Your task to perform on an android device: Search buses for me from "Hamilton, ON, to Richmond, VA" for the date of October 26 and for 3 adults on the Flix bus app.
Image 0: 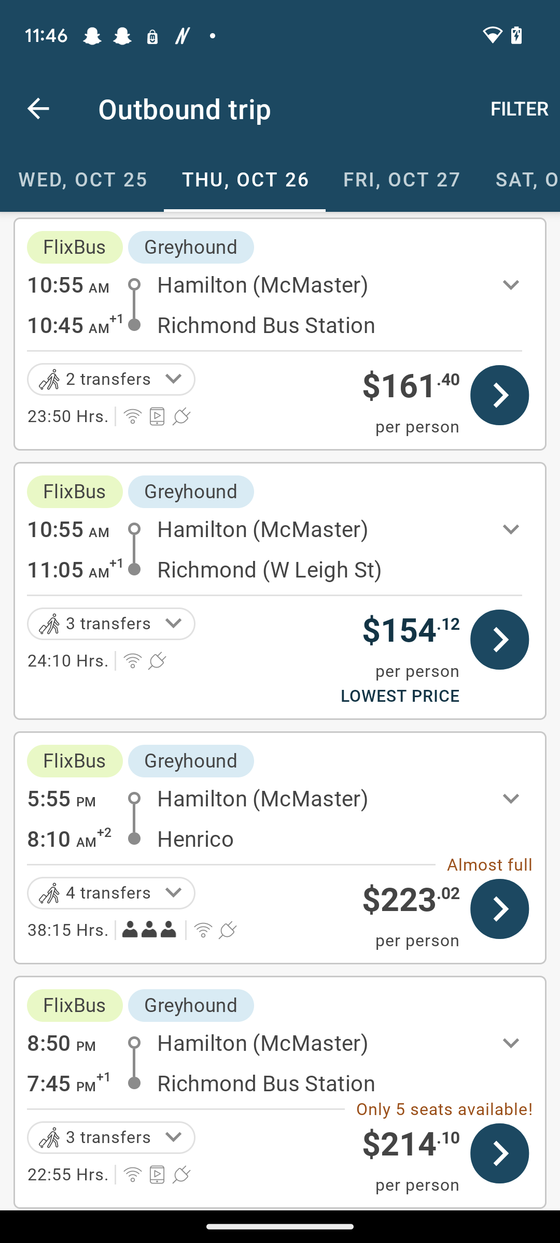
Open the Flix bus app.
Step 0: open app "FlixBus"
Image 1: 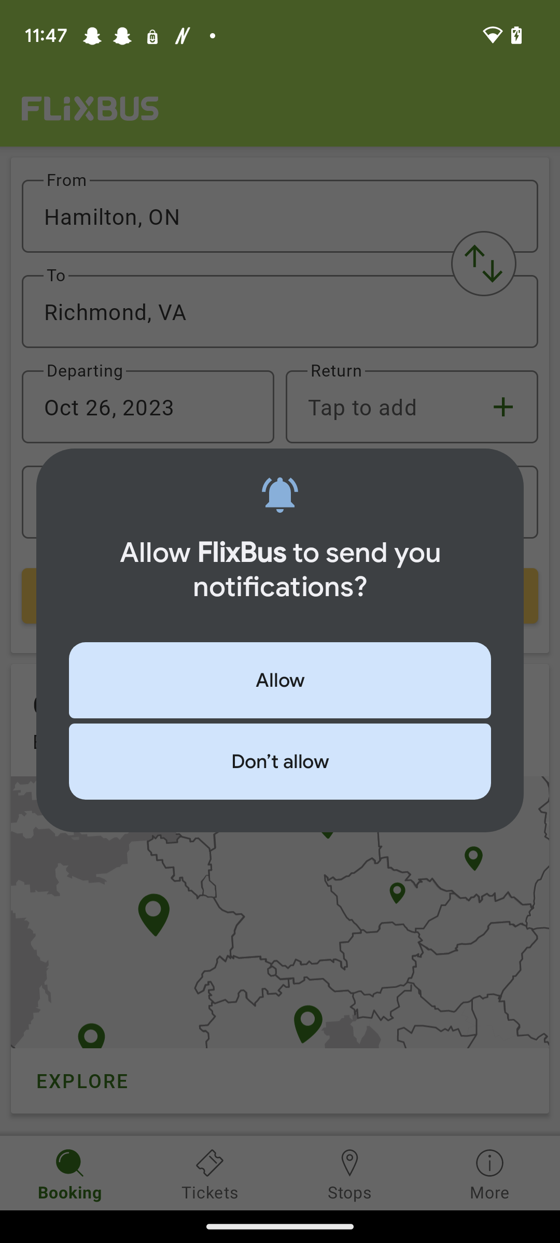
open the FlixBus app.
Step 1: open app "FlixBus"
Image 3: 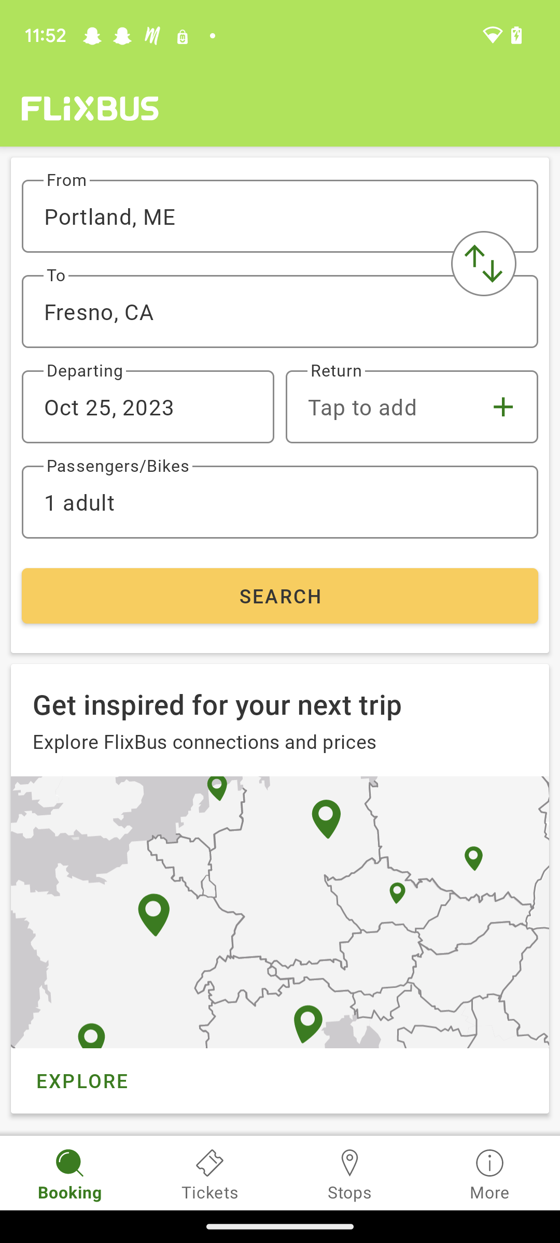
Click on the First input box.
Step 3: click (280, 216)
Image 4: 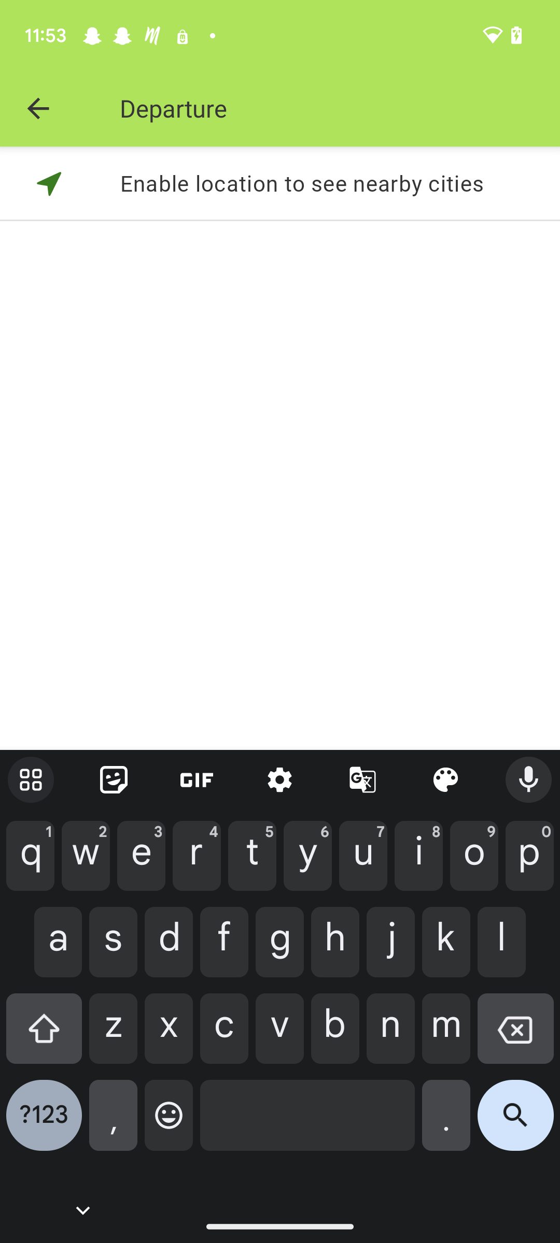
Type Hamilton, ON in the search box.
Step 4: type "Hamilton, ON"
Image 5: 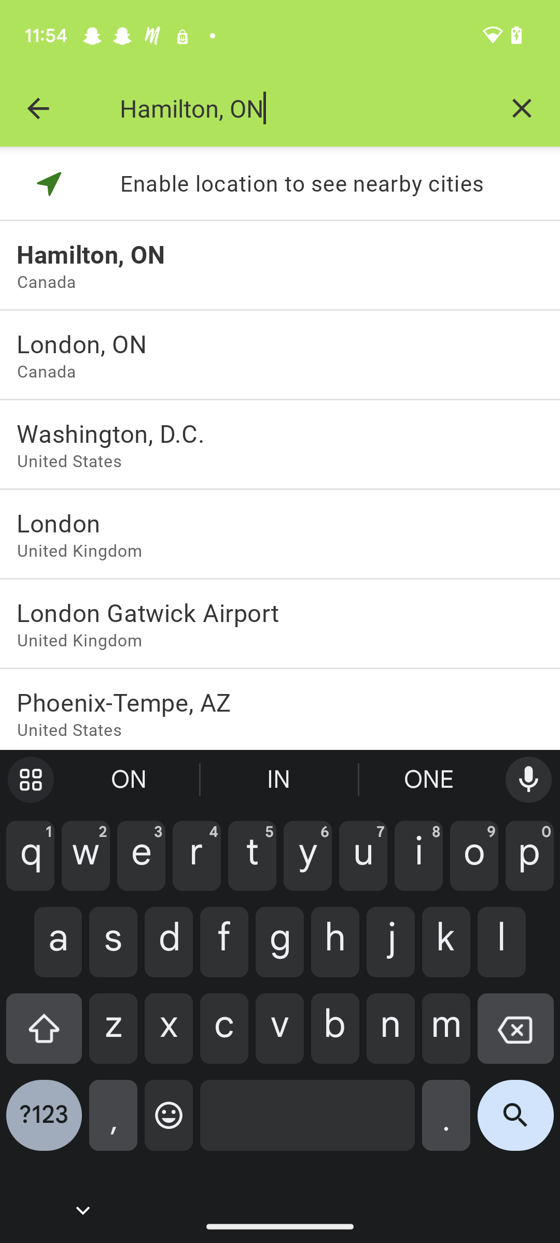
Click on the first tab "Hamilton, ON".
Step 5: click (280, 254)
Image 6: 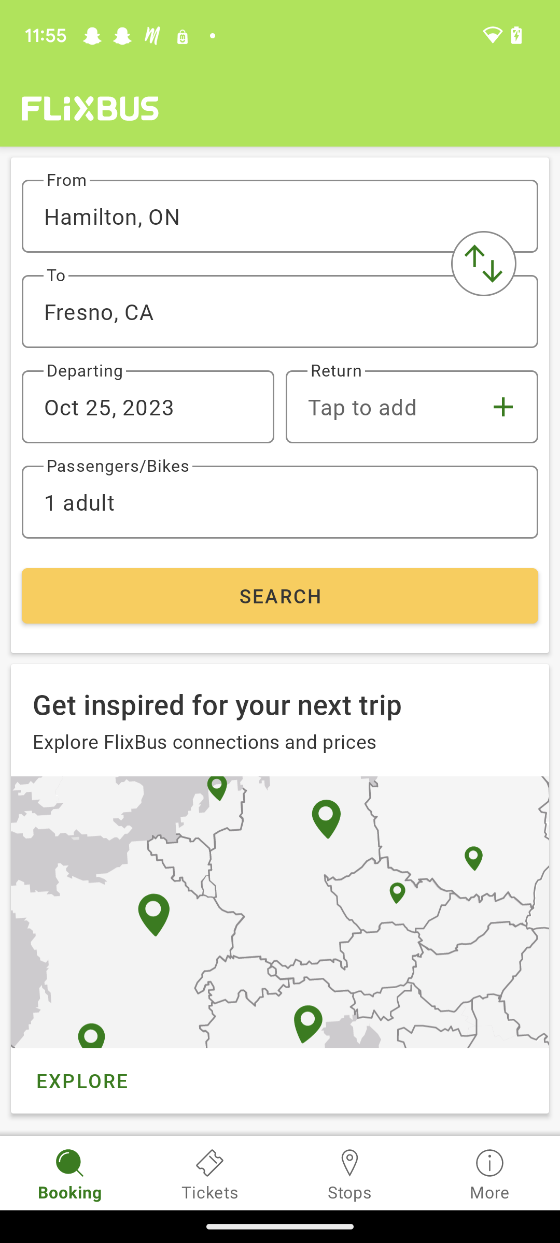
Click on the Second input box.
Step 6: click (280, 311)
Image 7: 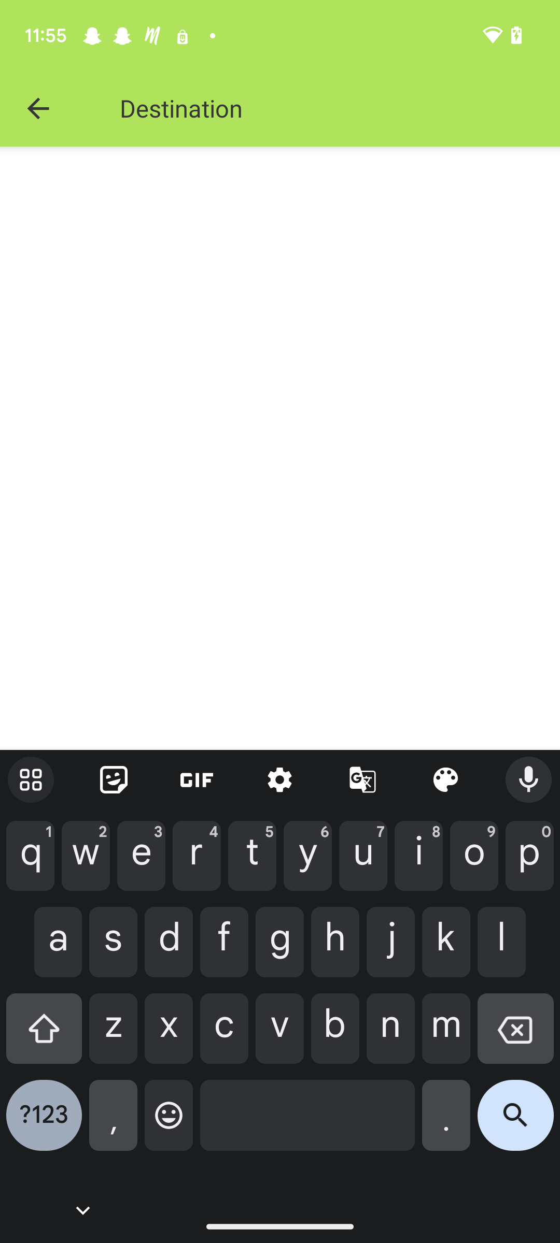
Type Richmond, VA in the search box.
Step 7: type "Richmond, VA"
Image 8: 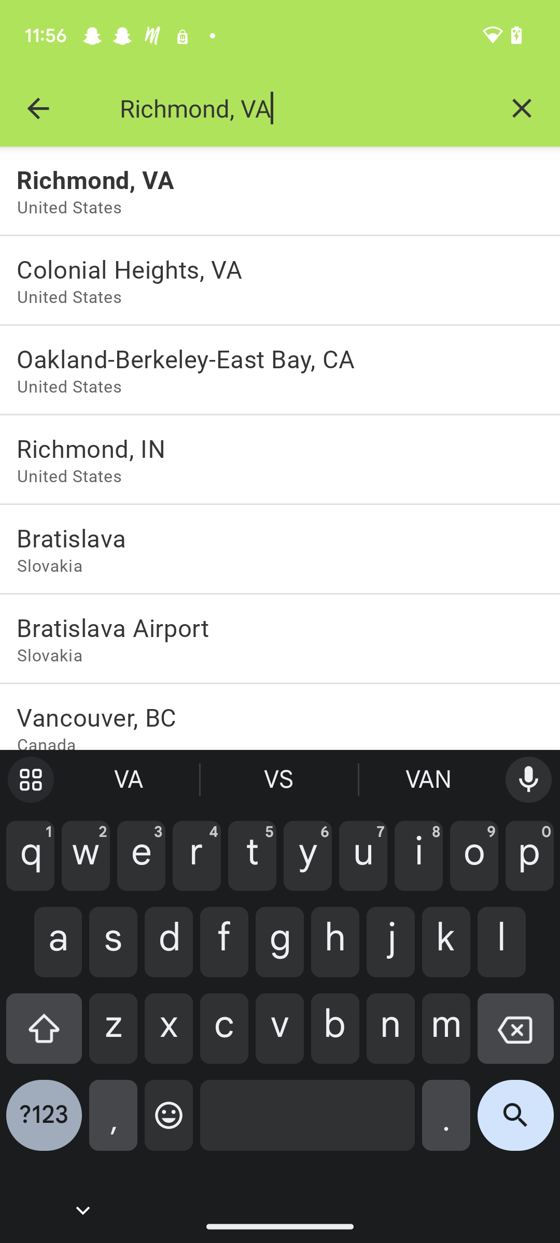
Click on the first tab "Richmond, VA".
Step 8: click (280, 179)
Image 9: 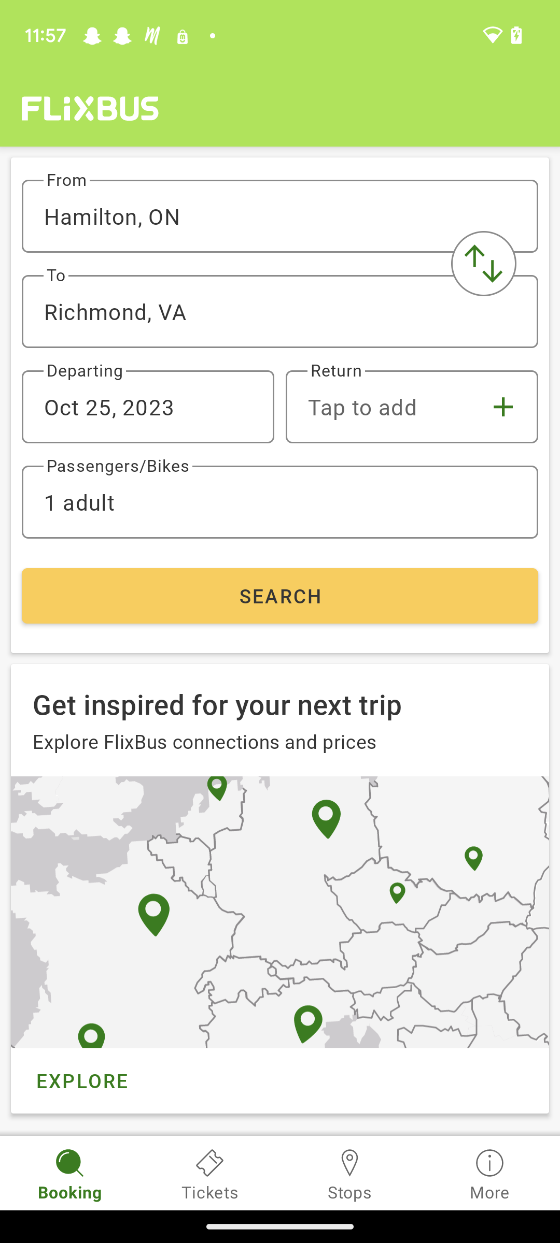
Click on the date.
Step 9: click (148, 407)
Image 10: 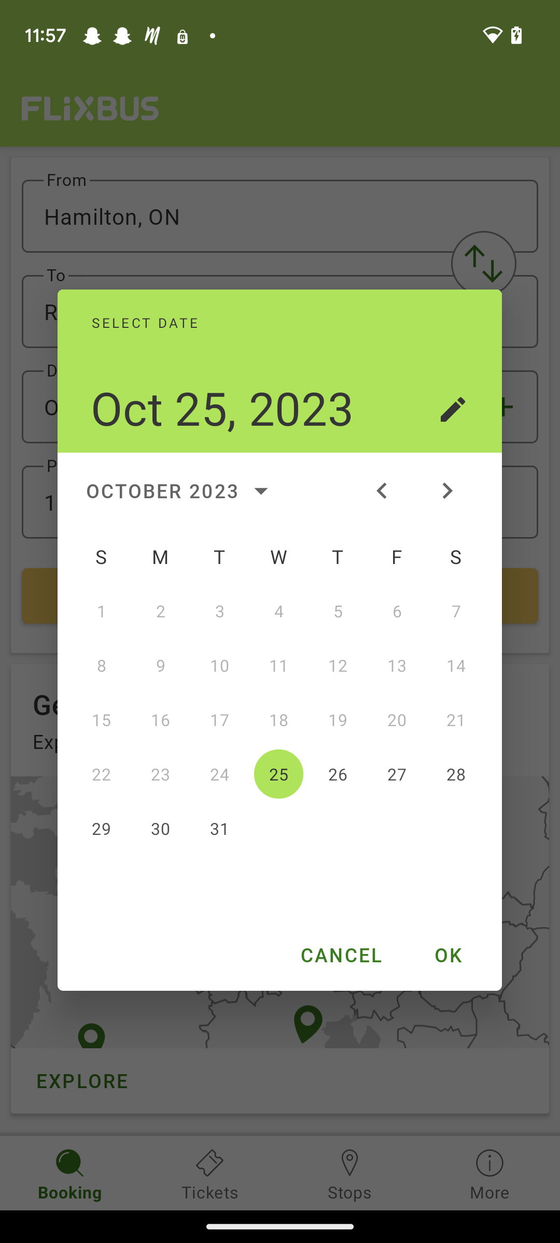
Click on the date 26th october.
Step 10: click (338, 774)
Image 11: 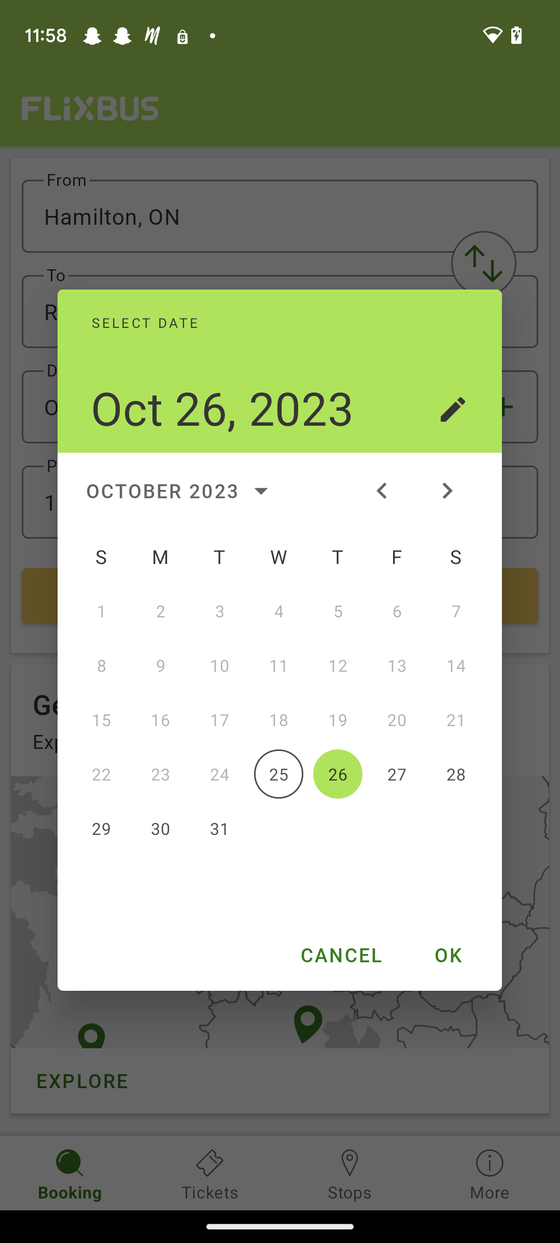
Click on the Ok at the bottom right corner of the Calendar.
Step 11: click (338, 774)
Image 12: 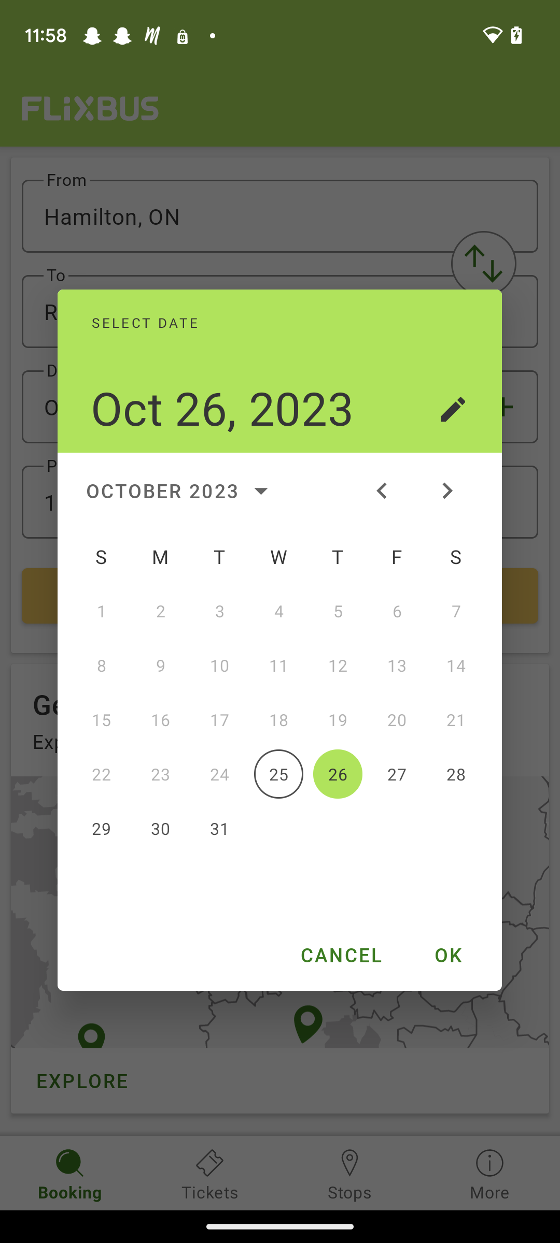
Click on the Ok at the bottom right corner of the Calendar.
Step 12: click (447, 955)
Image 13: 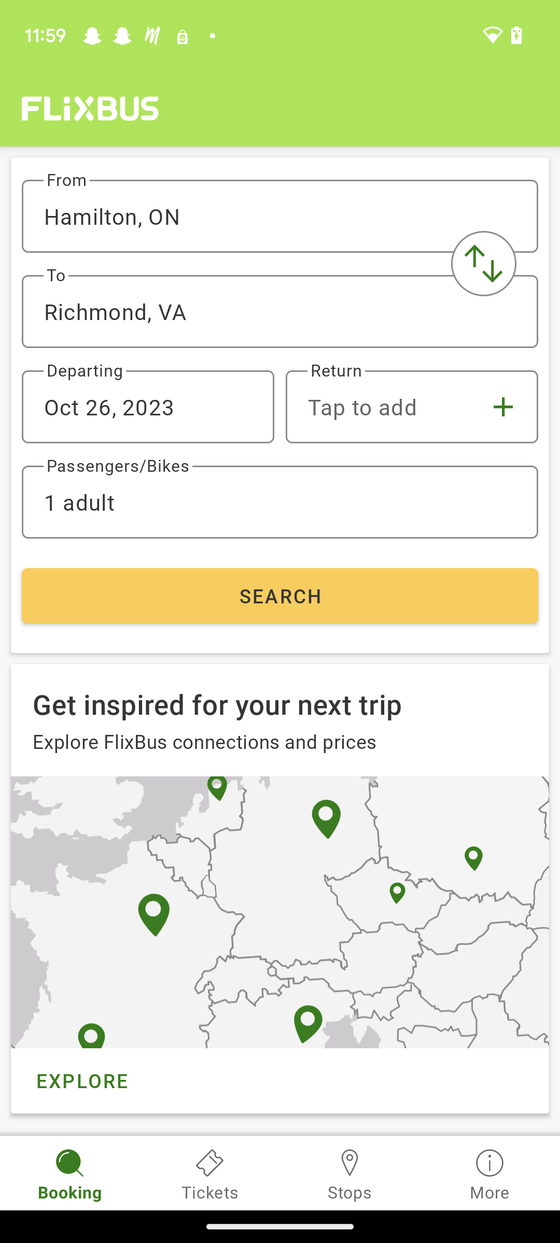
Click  on the Text  "1 adult"
Step 13: click (280, 502)
Image 15: 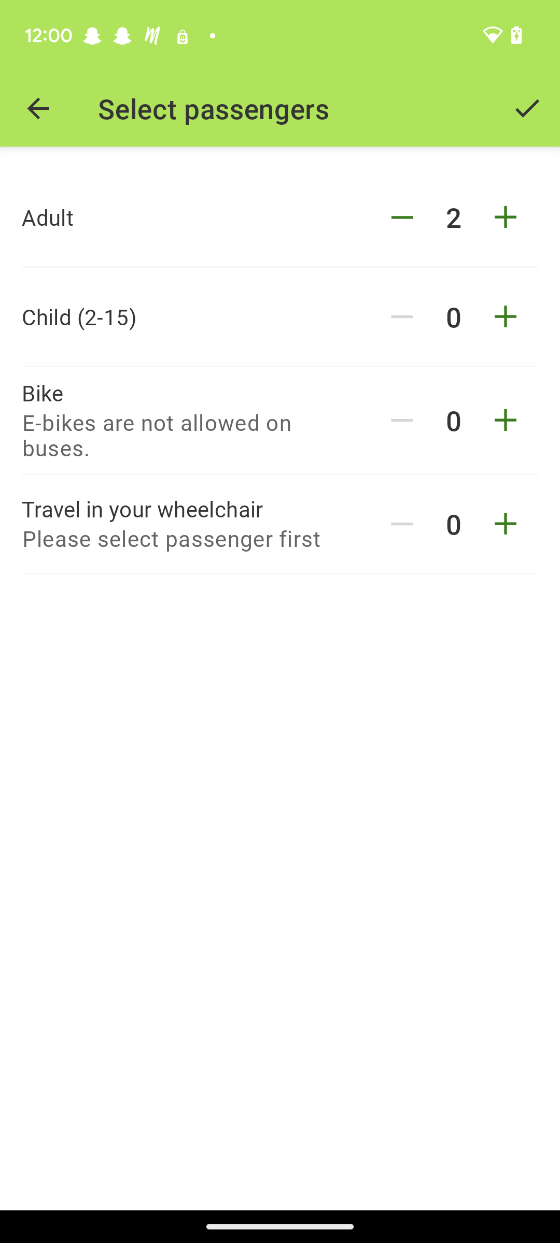
Click on the + icon on the right side of the adult tab.
Step 15: click (506, 216)
Image 16: 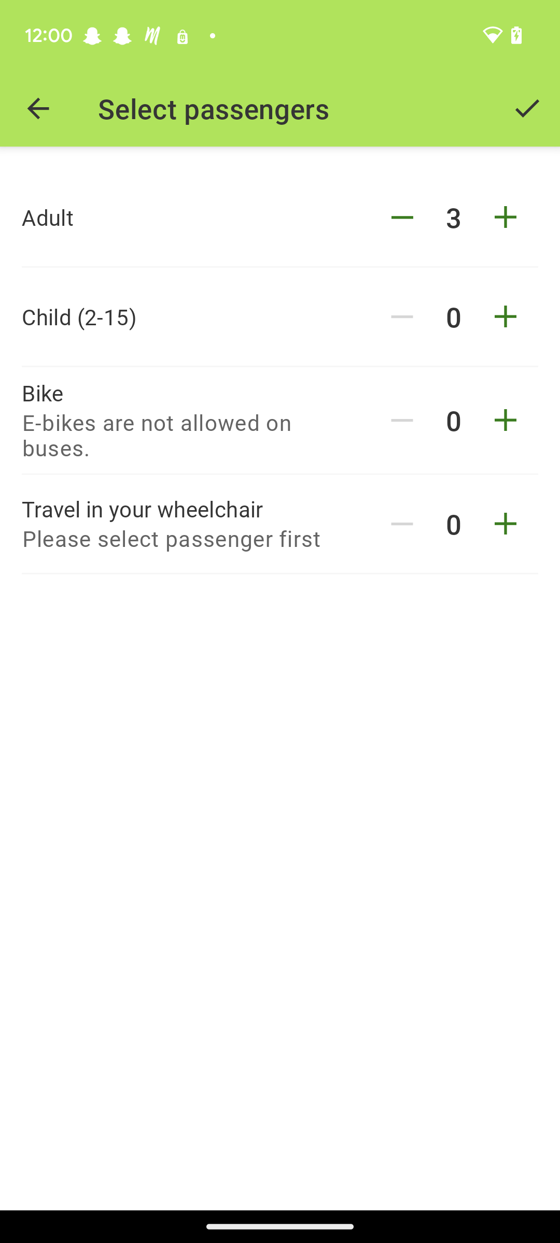
Click on the right tick icon at the top right corner of the screen.
Step 16: click (527, 108)
Image 17: 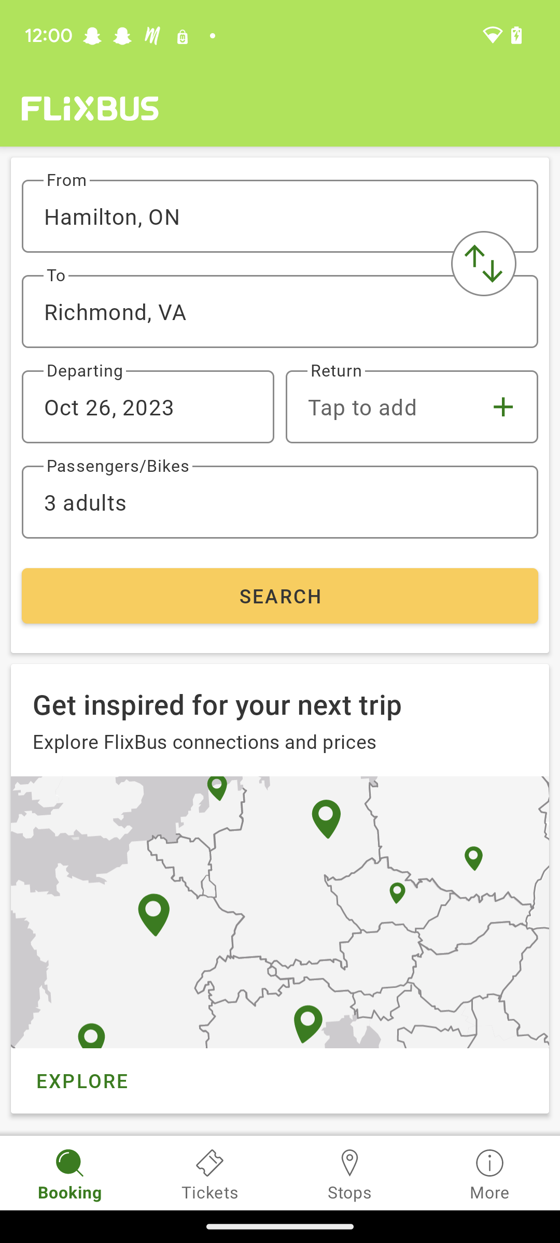
Click on the tab "Search".
Step 17: click (280, 596)